Your task to perform on an android device: I just returned to Belgium from a trip to London last month. My aim is to exchange 2000 British pounds into euros.Turn the 2000 British pounds into euros by using the All currency converter app
Image 0: 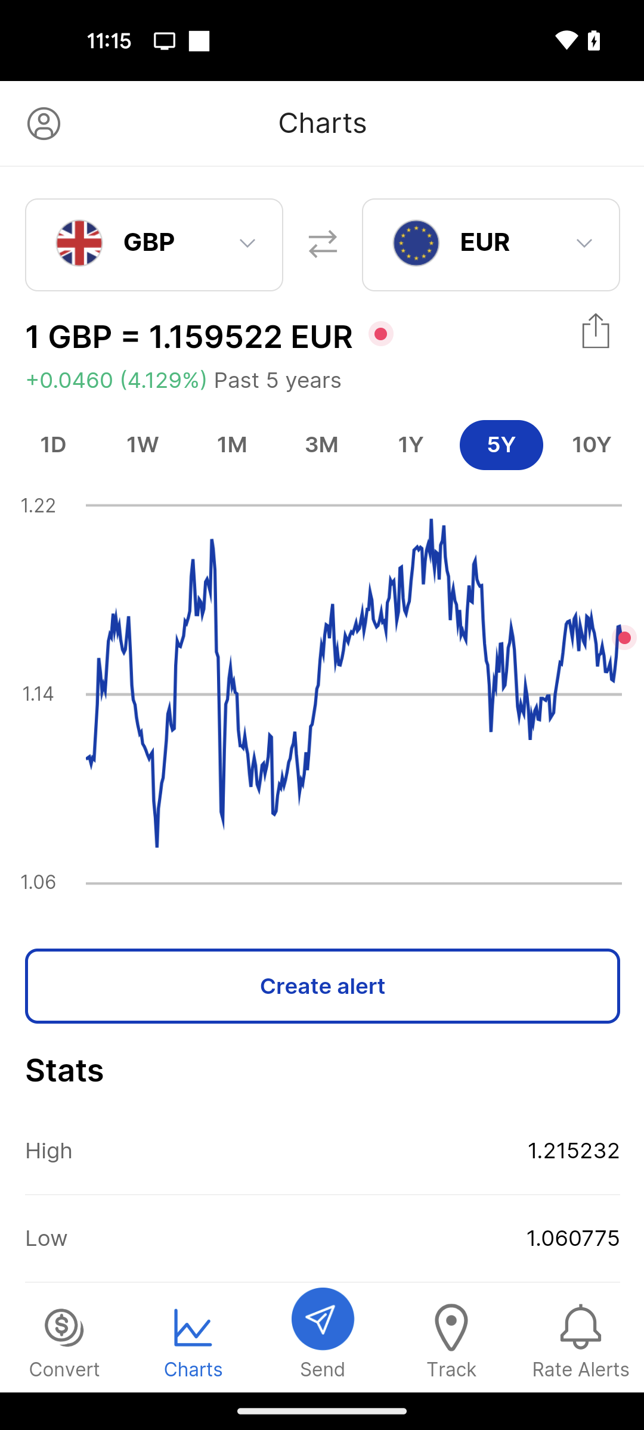
Open the All currency converter app
Step 0: open app "All Currency Converter"
Image 1: 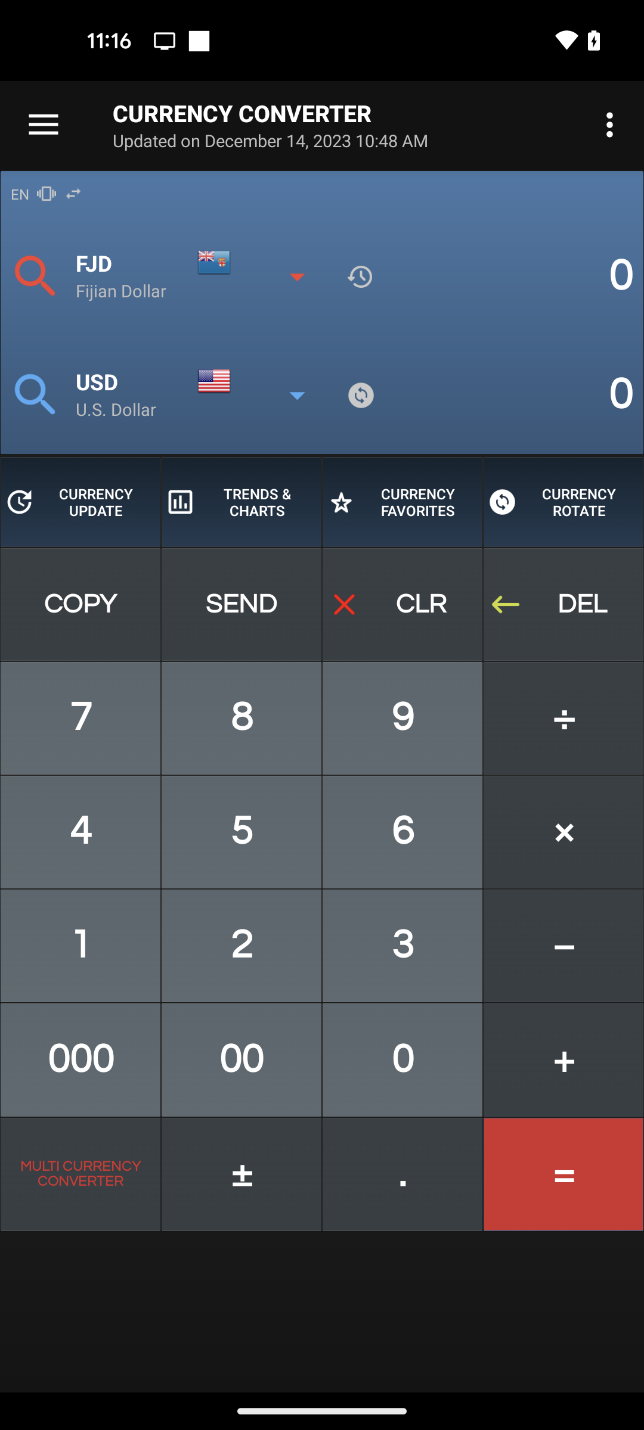
Tap on the dropper icon of FJD
Step 1: click (203, 276)
Image 2: 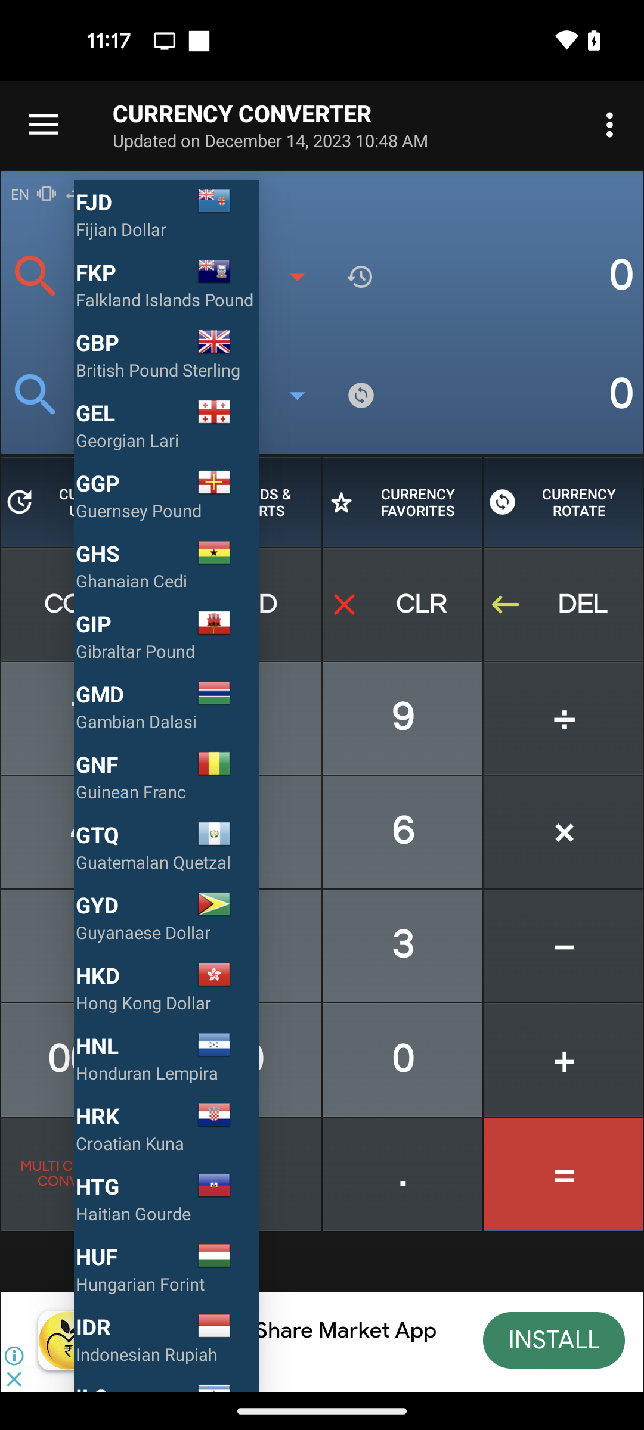
Tap on the GBP option
Step 2: click (121, 342)
Image 3: 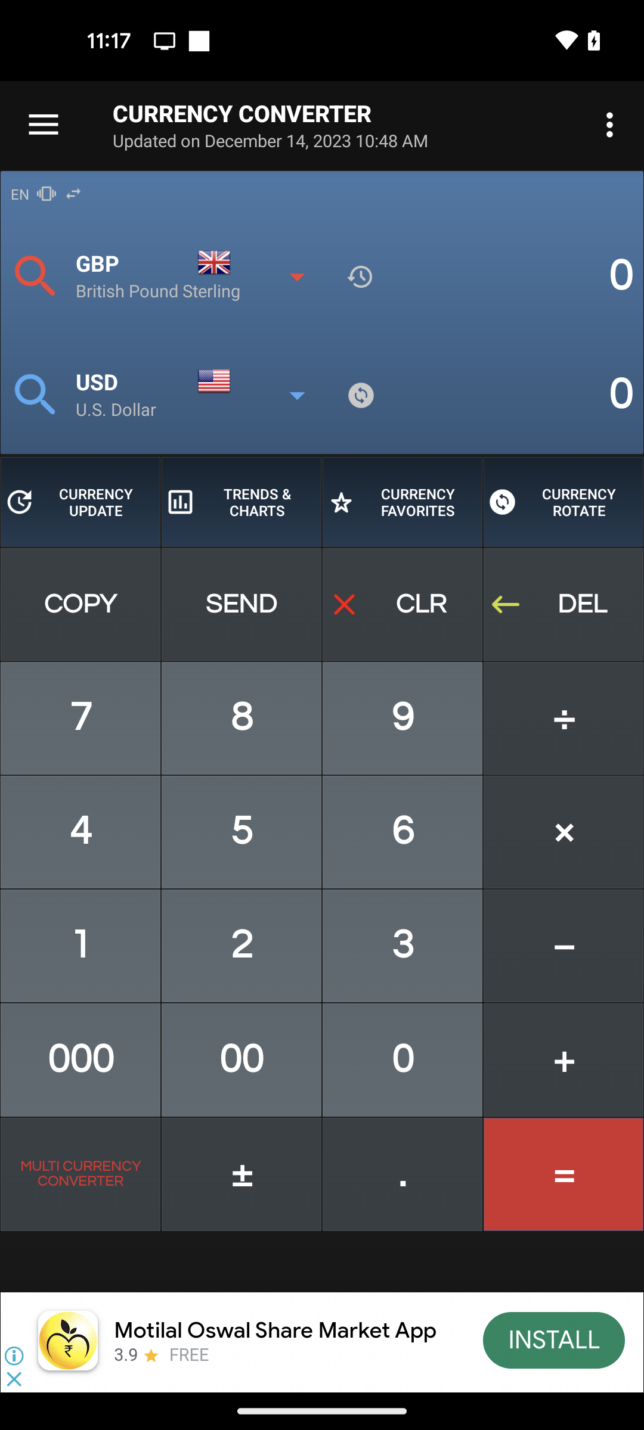
Tap on the dropper icon of USD
Step 3: click (203, 395)
Image 4: 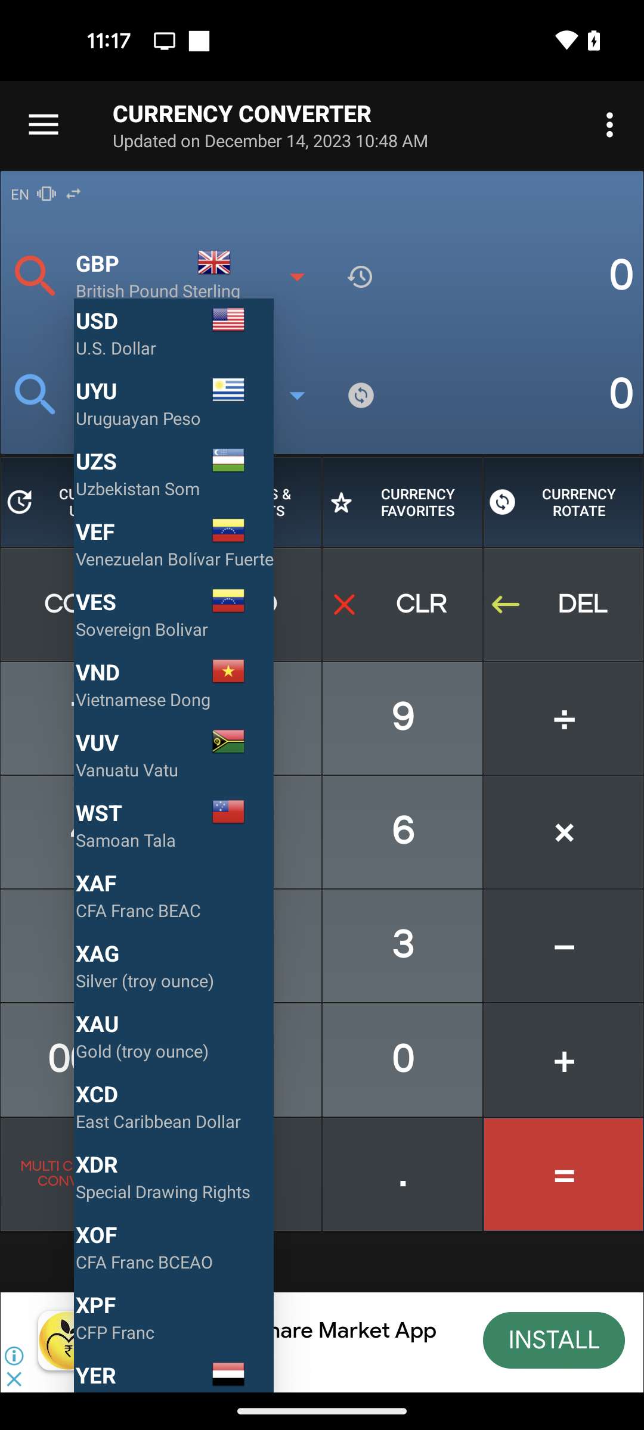
Swipe down to view the EUR option
Step 4: scroll up
Image 5: 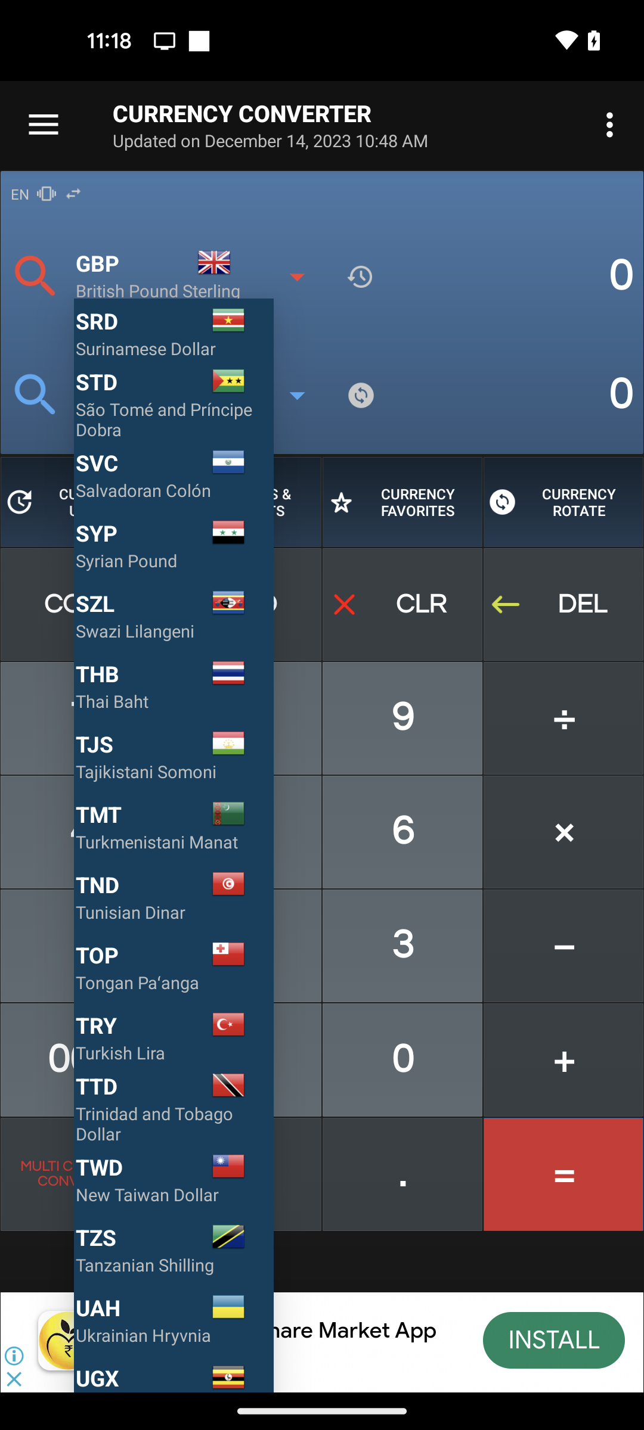
Swipe down to view the EUR option
Step 5: scroll up
Image 6: 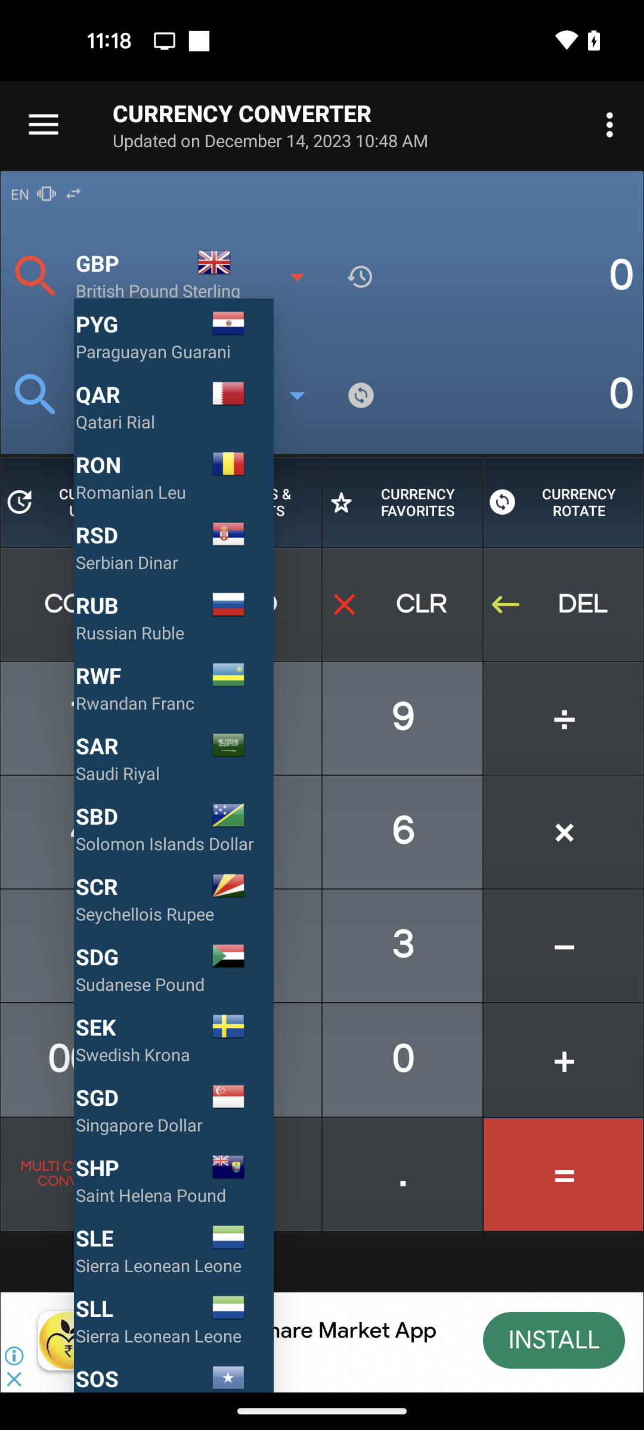
Swipe down to view the EUR option
Step 6: scroll up
Image 7: 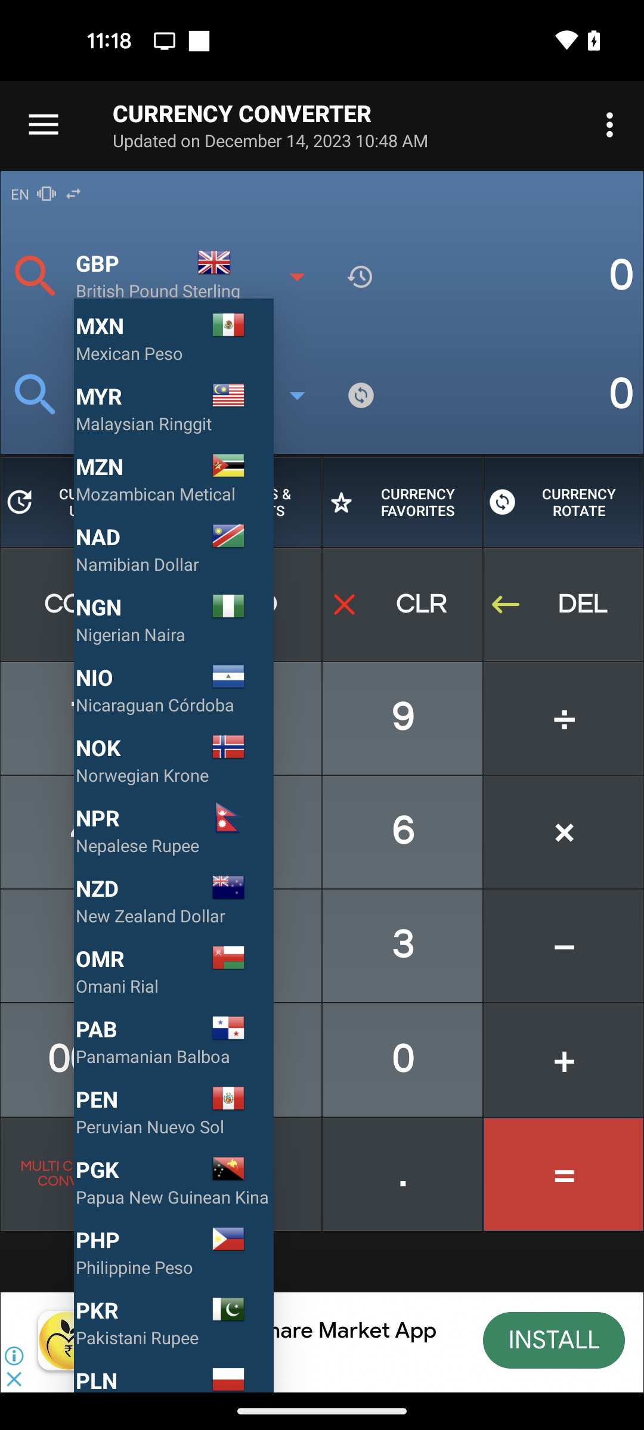
Swipe down to view the EUR option
Step 7: scroll up
Image 8: 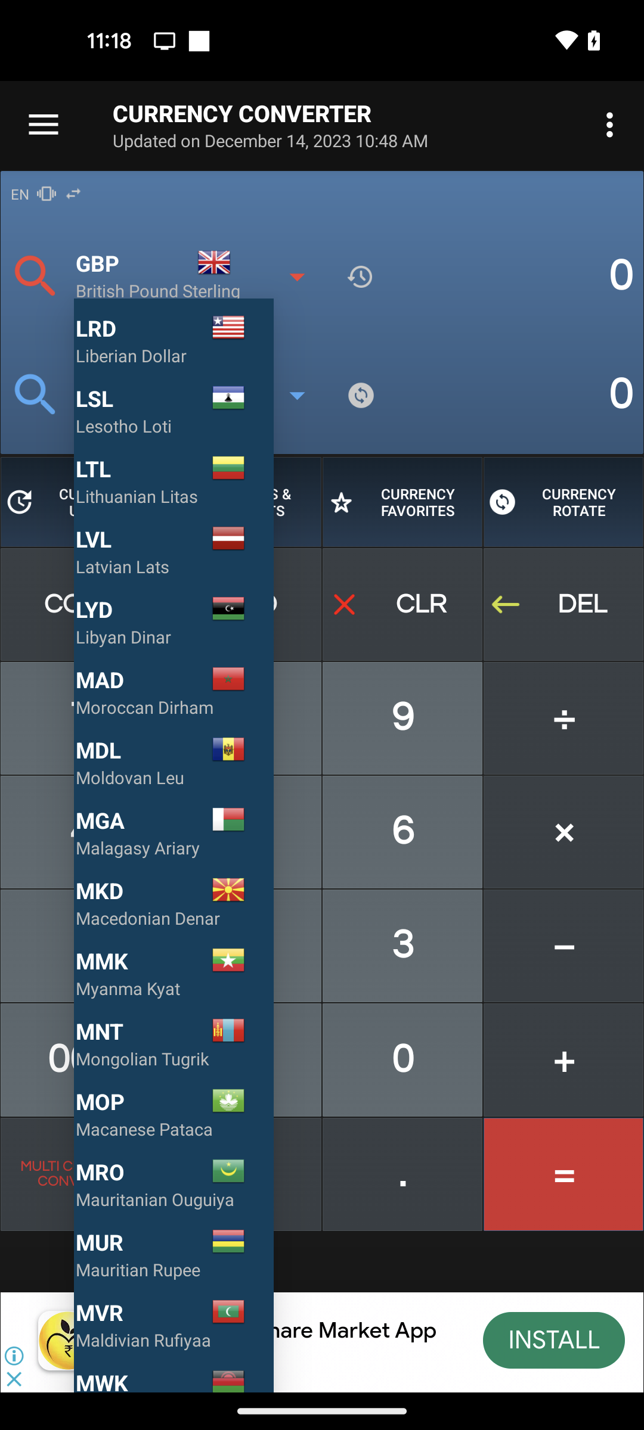
Swipe down to view the EUR option
Step 8: scroll up
Image 9: 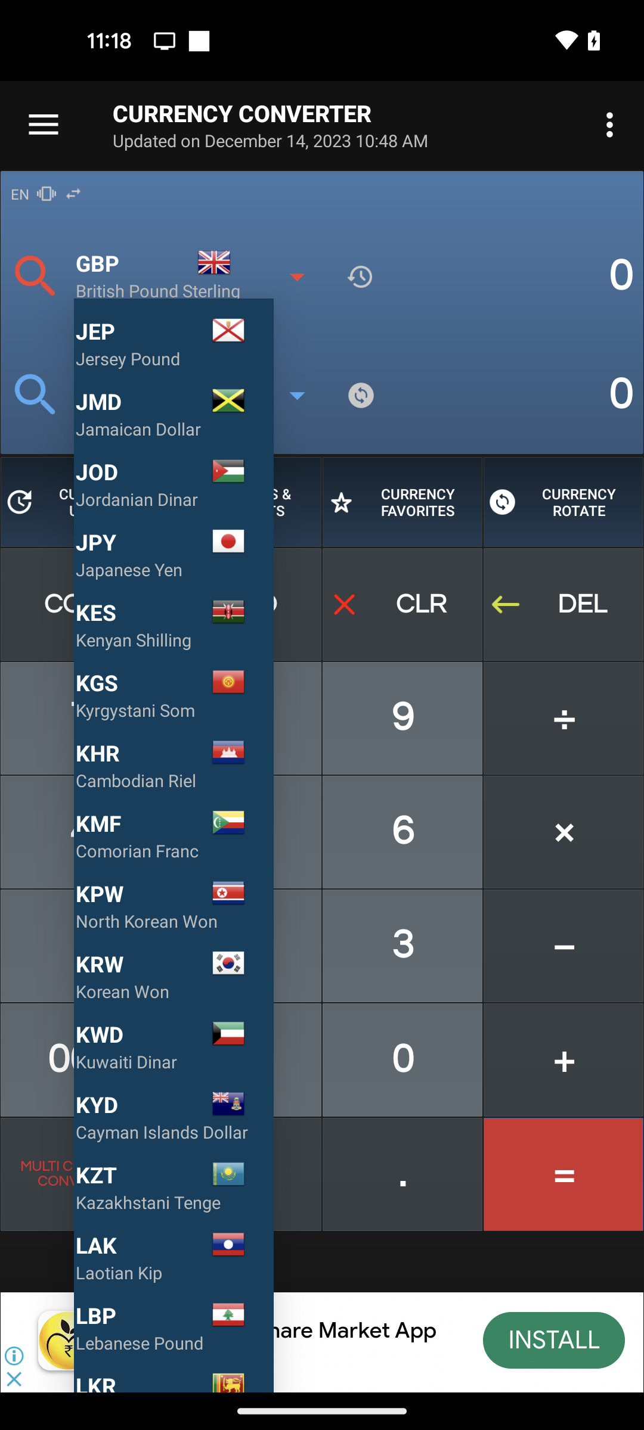
Swipe down to view the EUR option
Step 9: scroll up
Image 10: 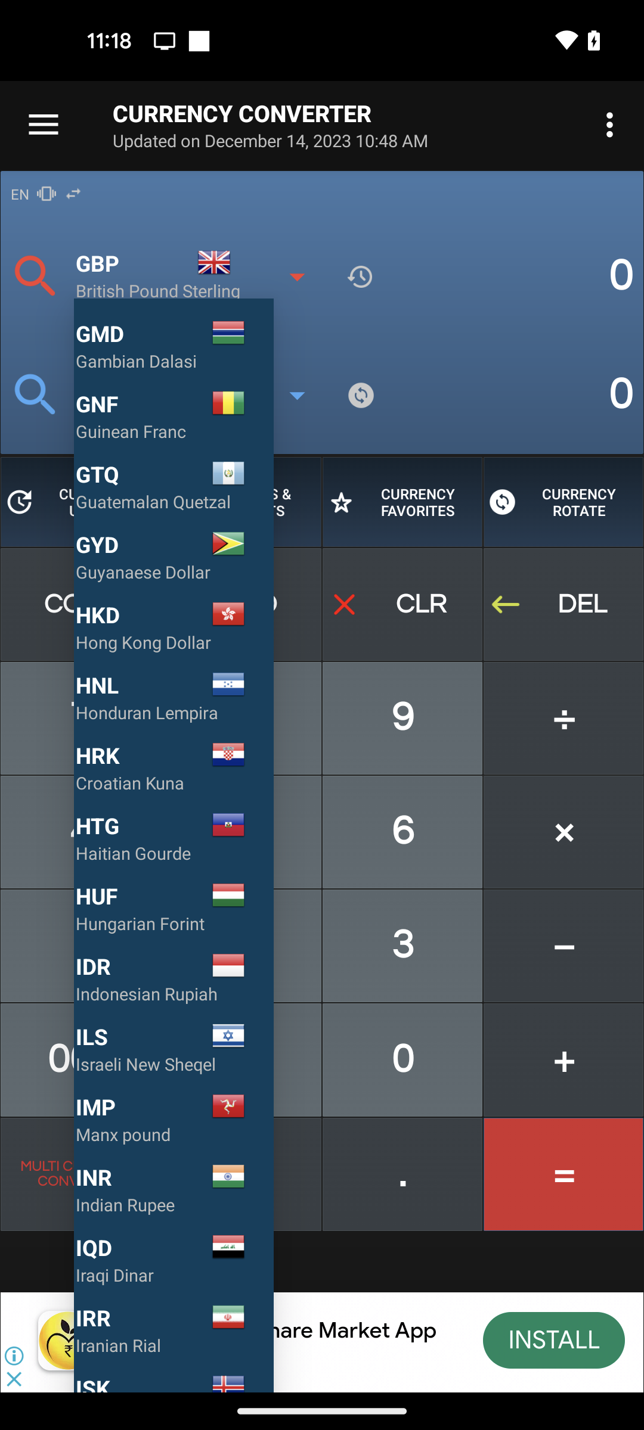
Swipe down to view the EUR option
Step 10: scroll up
Image 12: 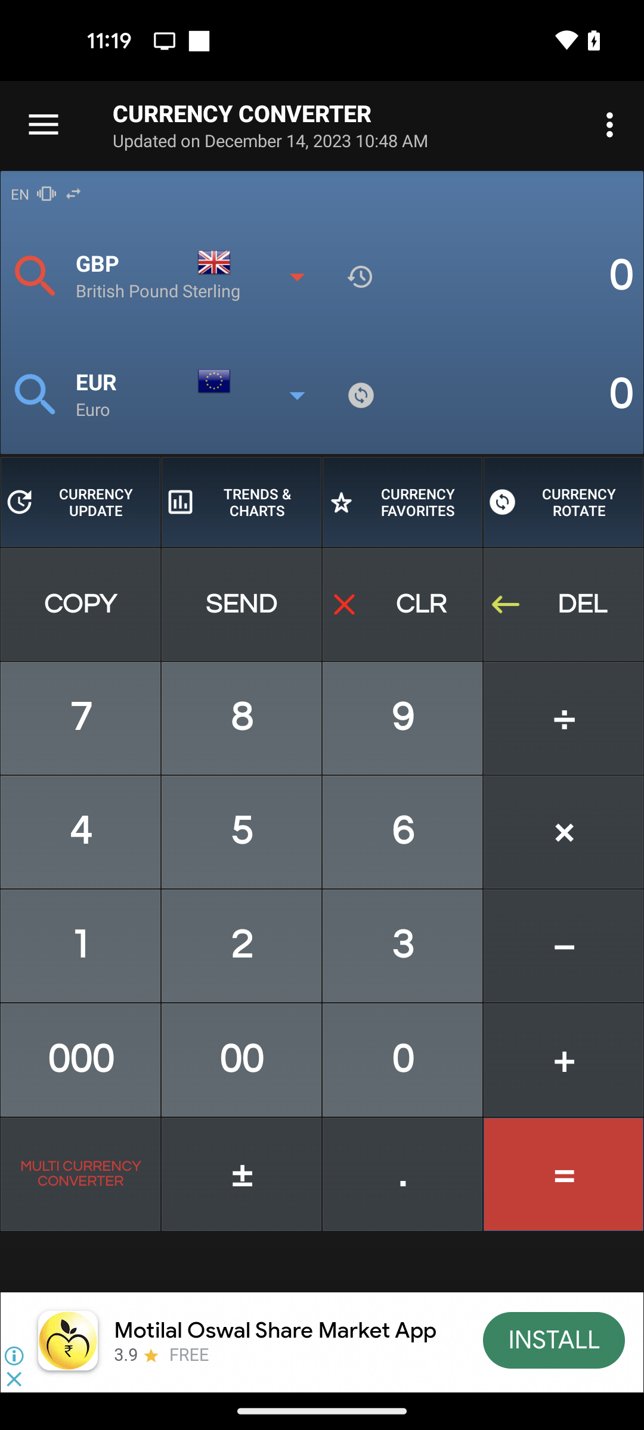
Tap on the 2 button
Step 12: click (241, 945)